Your task to perform on an android device: I'd like to compare the same rate in multiple currencies for comparative purposes.
Image 0: 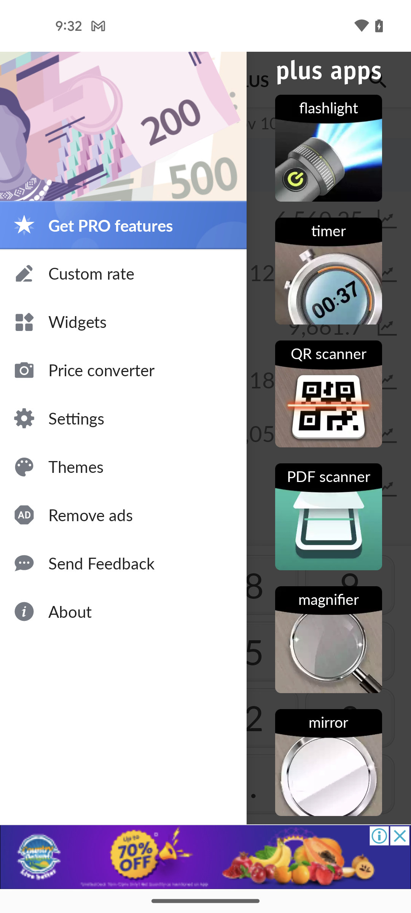
go back
Step 0: press back button